Your task to perform on an android device: I would like to save the one-pot pasta recipe for future reference.
Image 0: 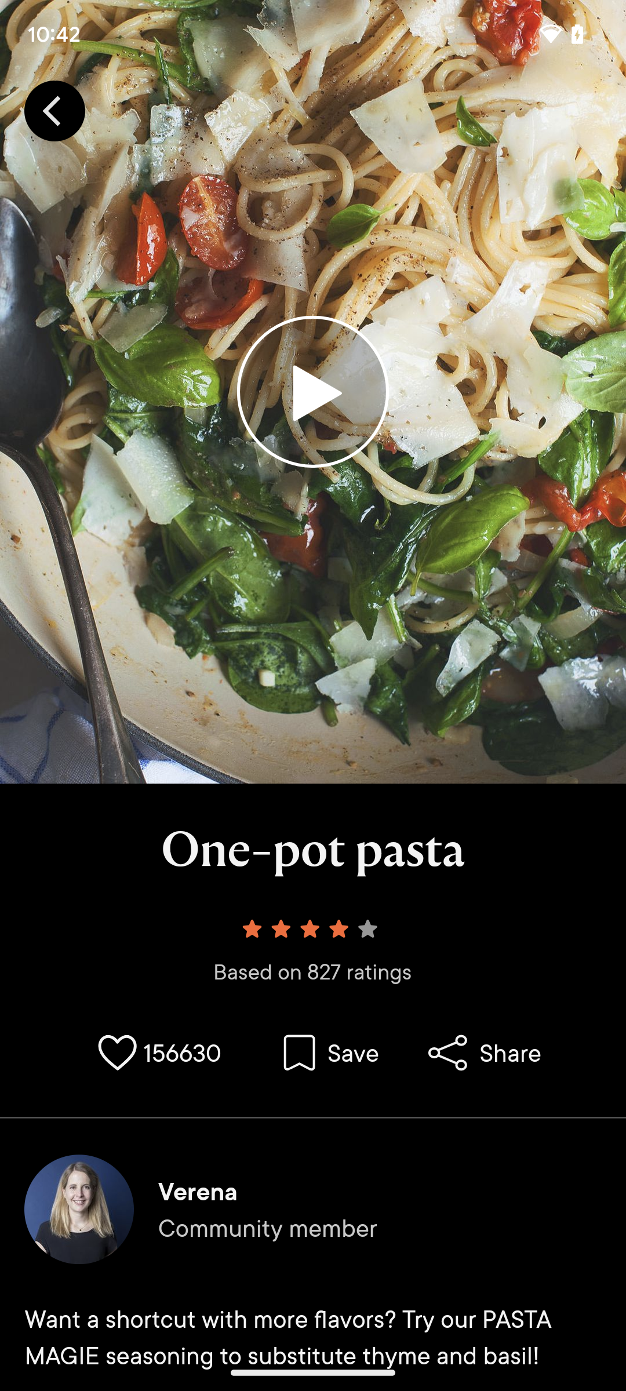
Click on the save option.
Step 0: click (331, 1053)
Image 1: 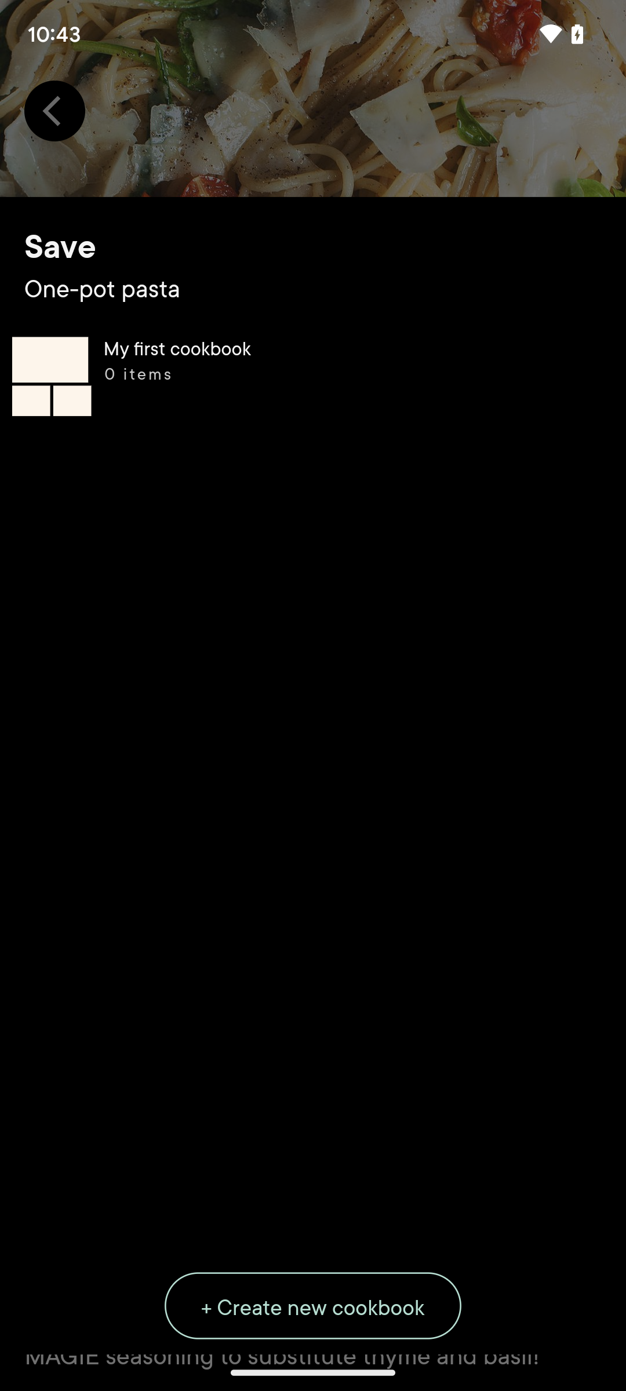
Click on the My first cookbook option.
Step 1: click (313, 793)